Your task to perform on an android device: Apply the Appear Entrance effect animation to the video in the current slide on the PowerPoint app.
Image 0: 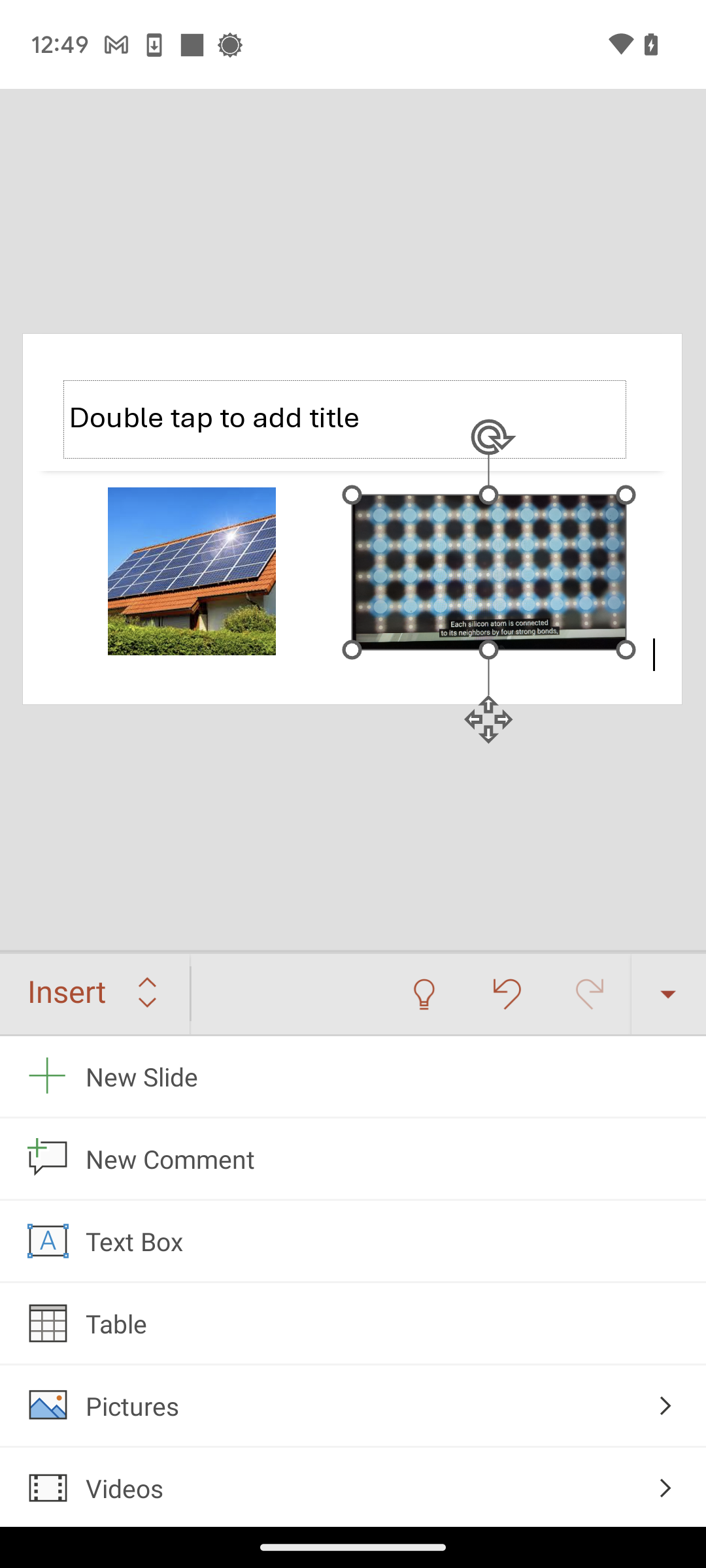
Click on the insert Menu drop down.
Step 0: click (94, 994)
Image 1: 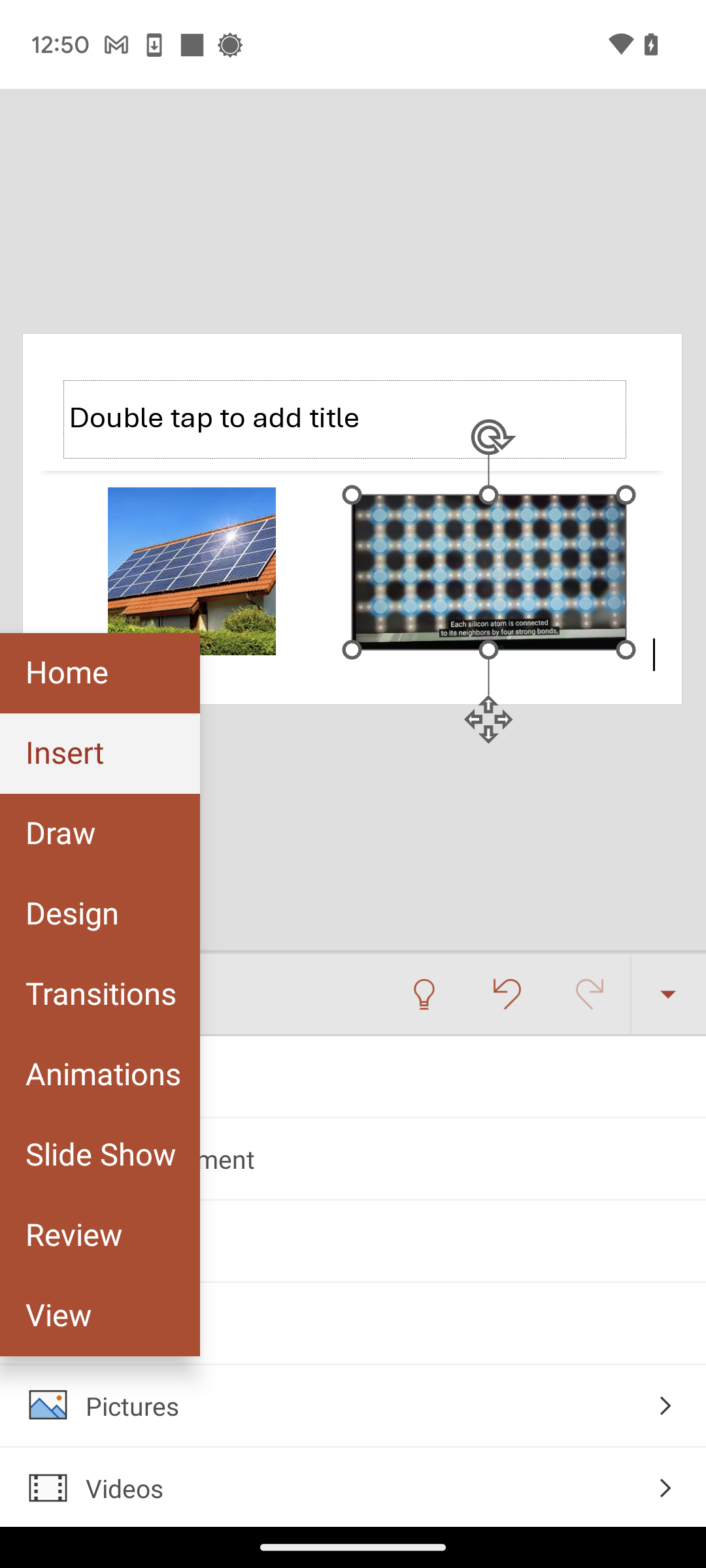
Click on Animation tab.
Step 1: click (99, 1075)
Image 2: 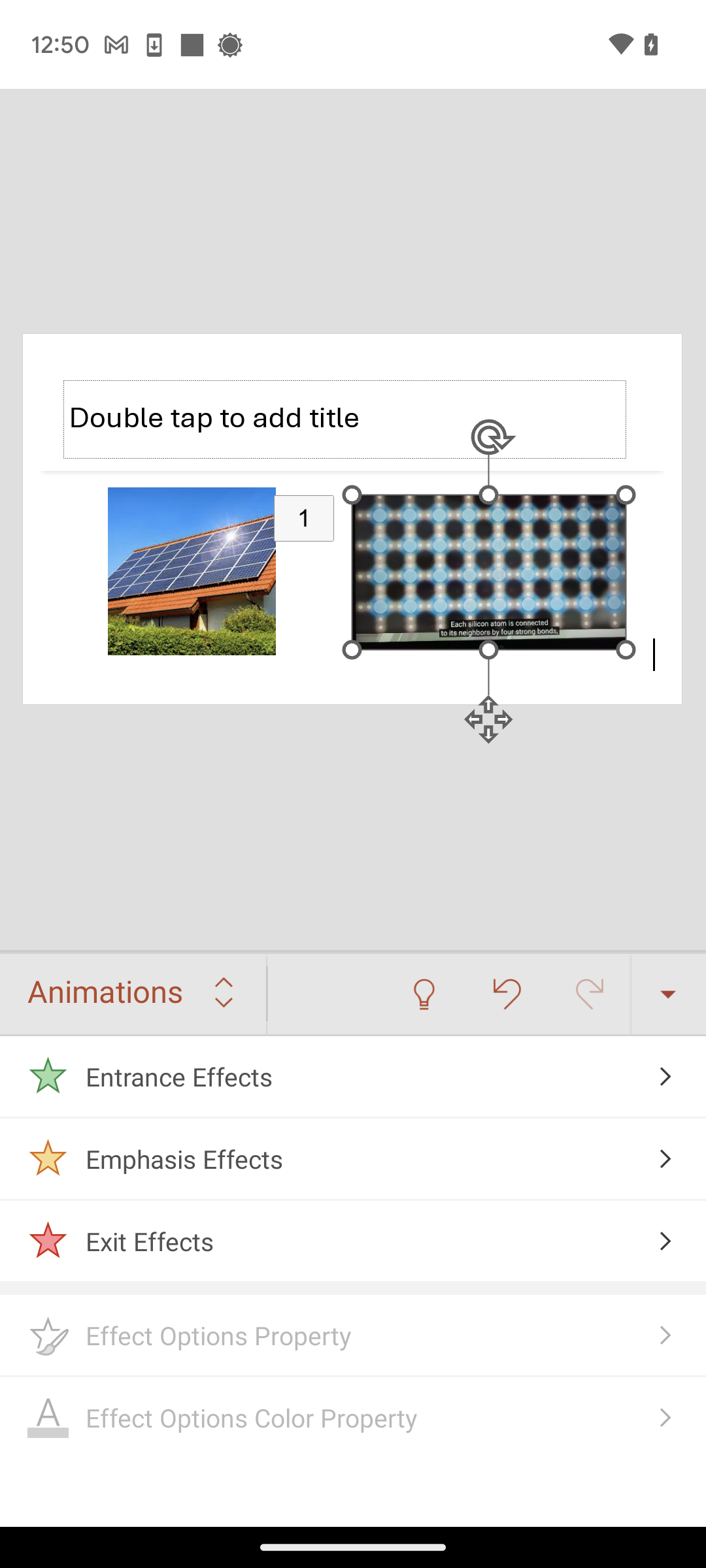
Click on Entrance Effects.
Step 2: click (353, 1076)
Image 3: 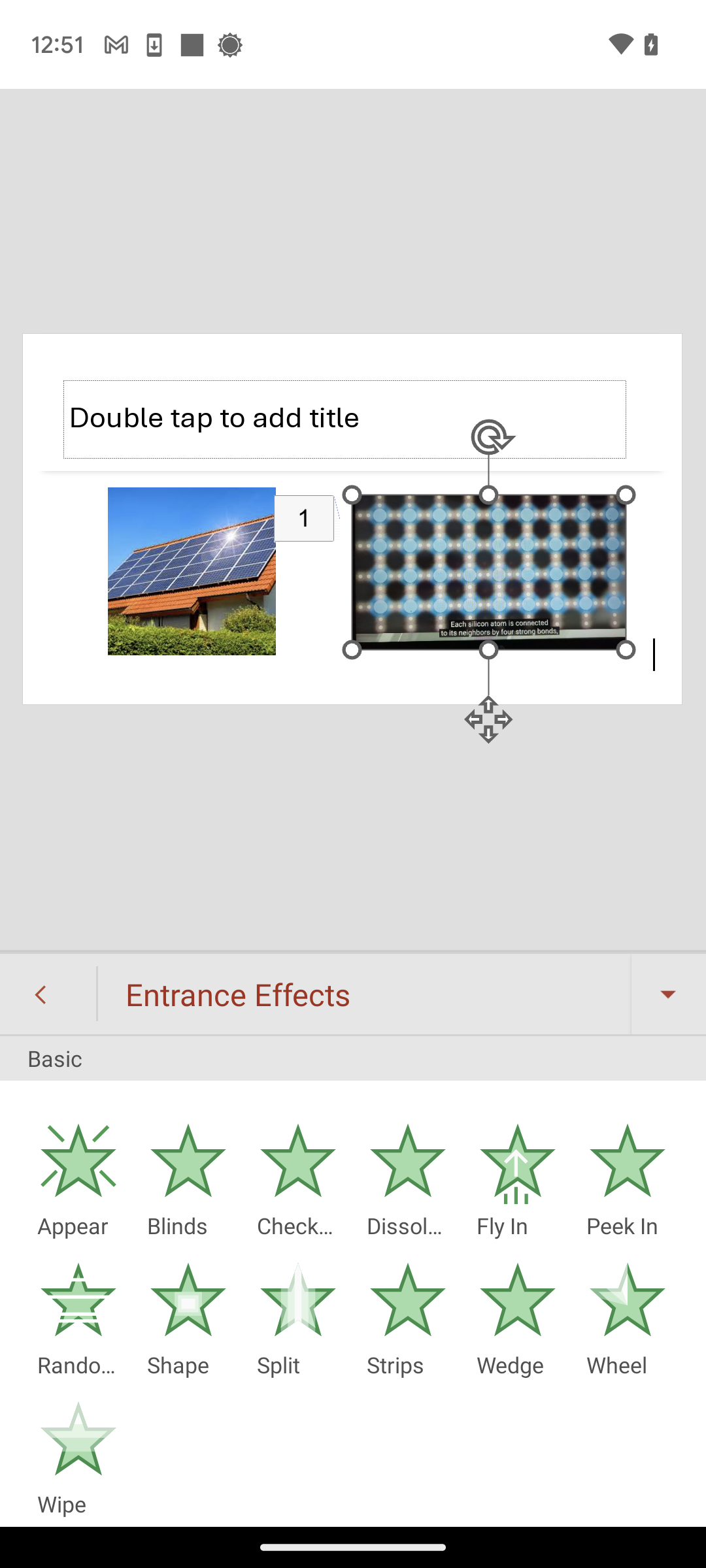
Click on Appear.
Step 3: click (78, 1177)